Your task to perform on an android device: I am looking for formal shoes in size 8 as they fit me. Look for the same in the Amazon app.
Image 0: 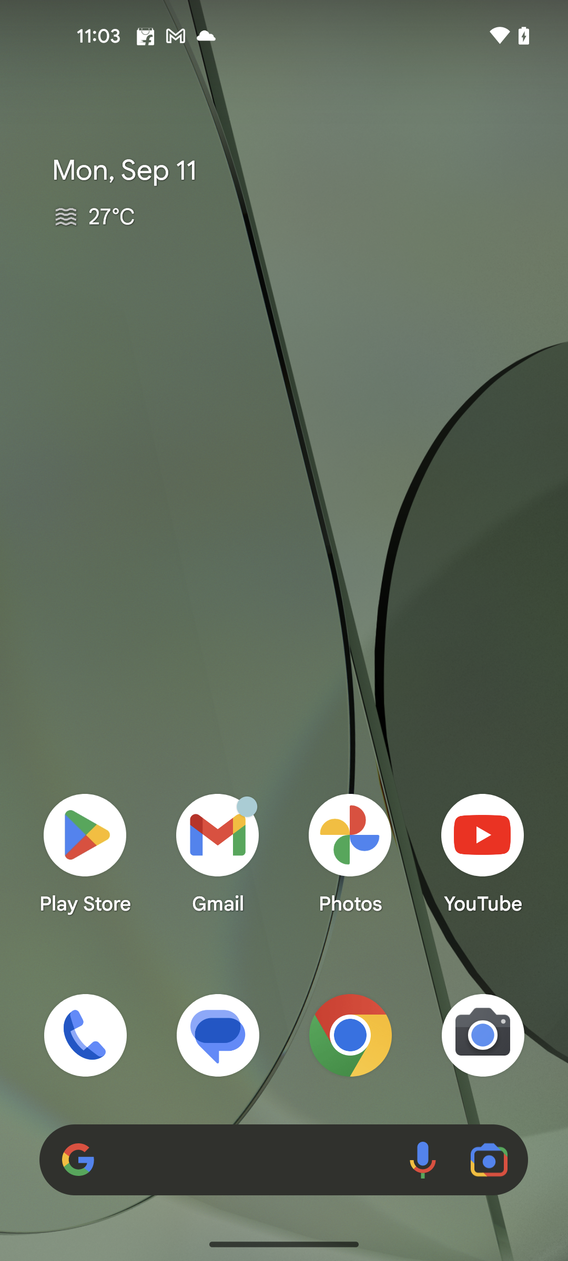
Open the Amazon app
Step 0: open app "Amazon"
Image 1: 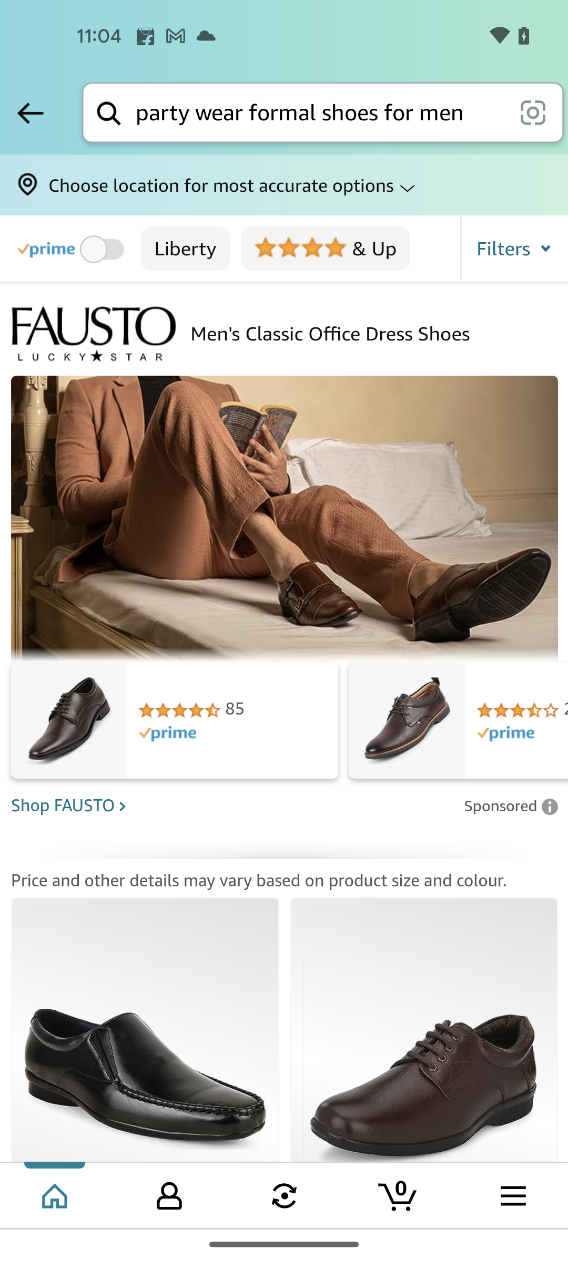
Go to the filters option
Step 1: click (514, 248)
Image 2: 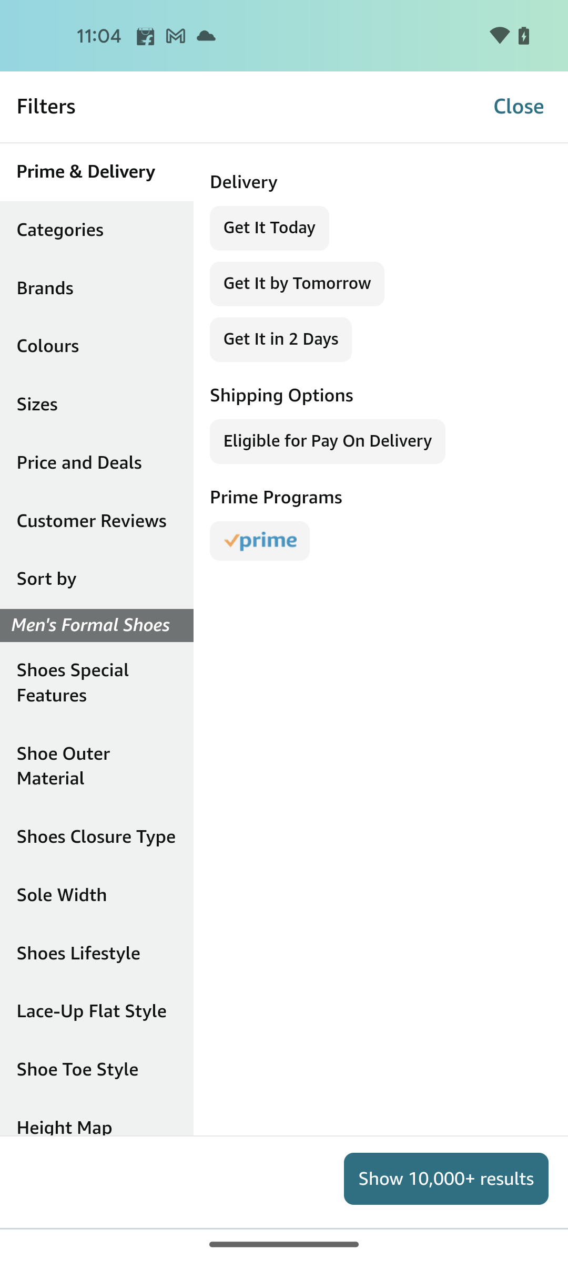
Click on the Sizes filter
Step 2: click (97, 405)
Image 3: 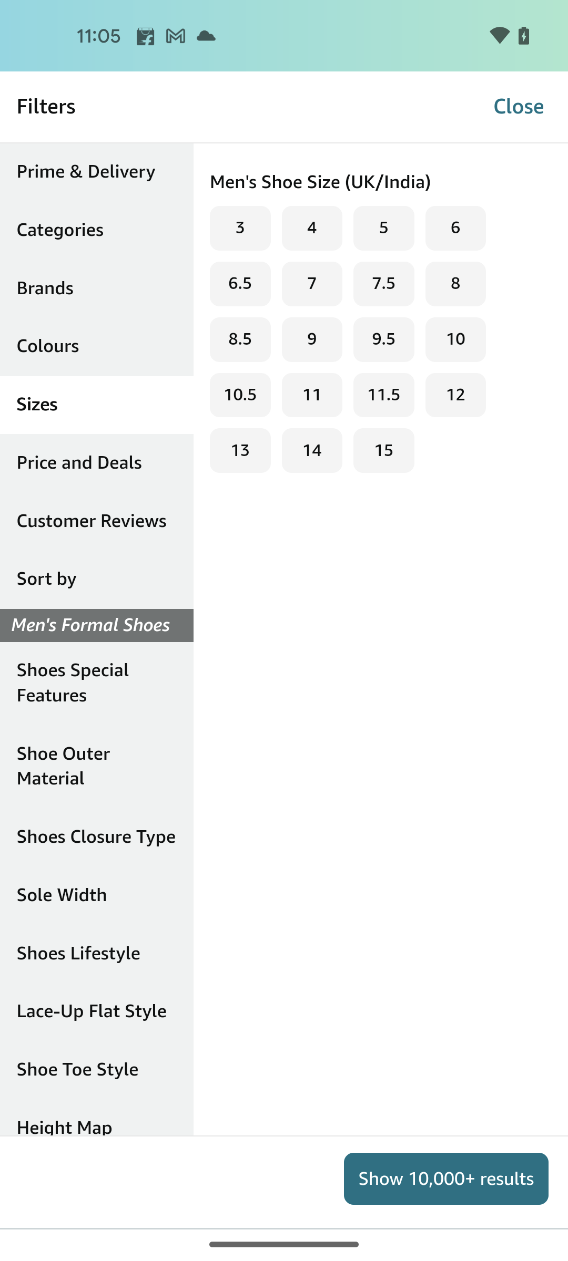
Select the size 8 
Step 3: click (285, 650)
Image 4: 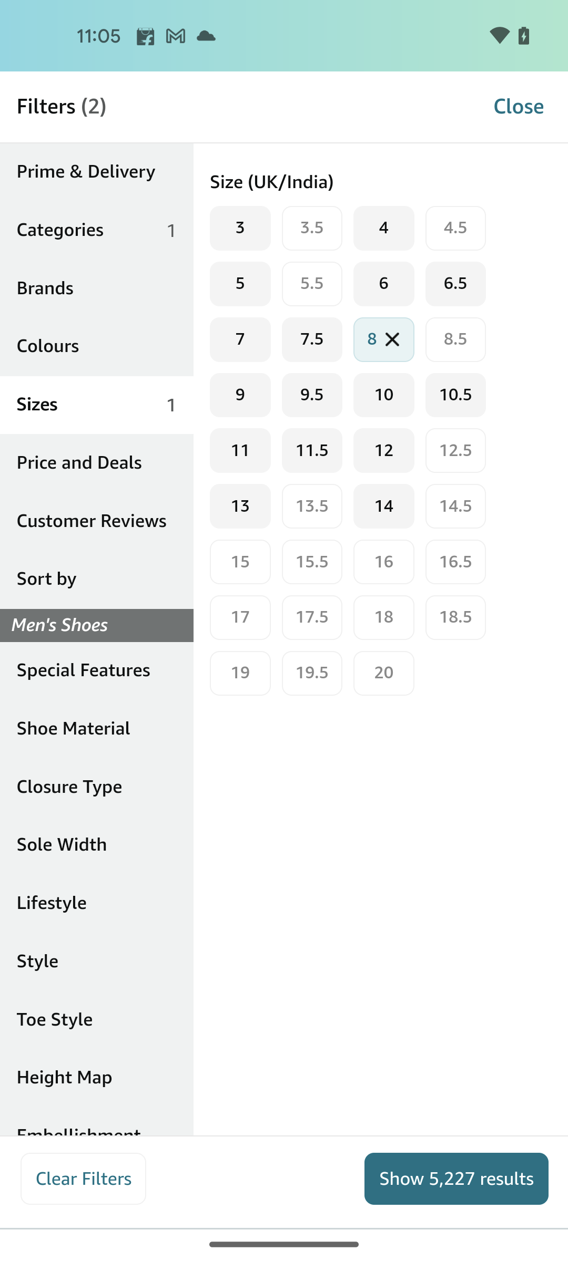
Click on the Show results button
Step 4: click (446, 1178)
Image 5: 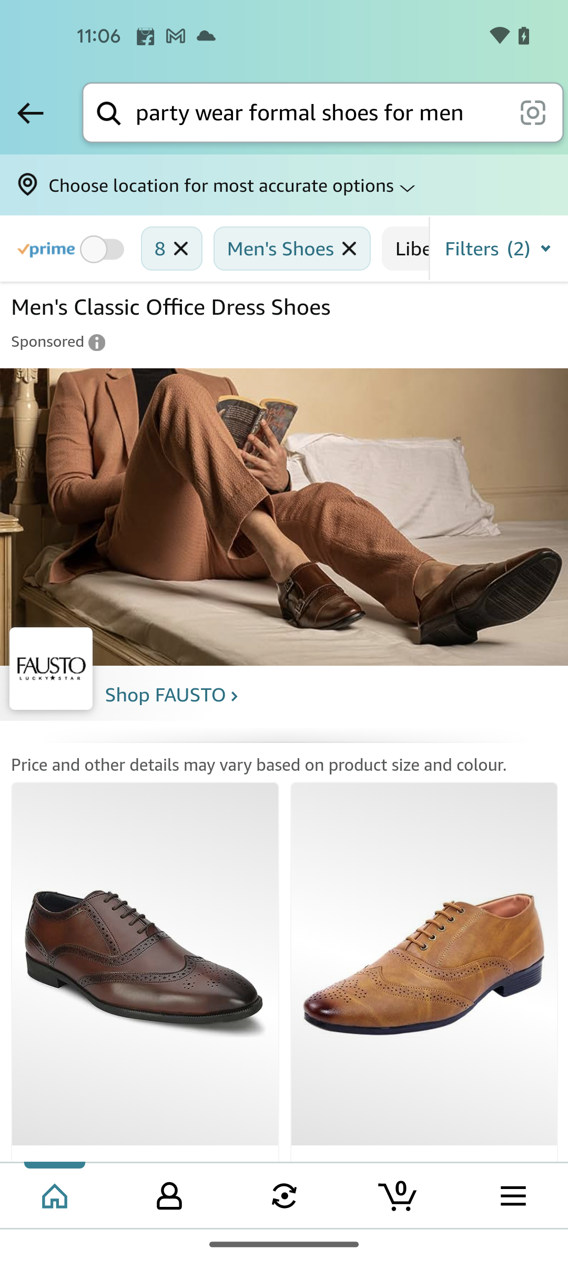
Scroll up for the shoes 
Step 5: scroll down